Your task to perform on an android device: Read the reviews of the Mens sweater Full-Zip Fleece as it will going to look good and suit me , look for the reviews in the decathlon app 
Image 0: 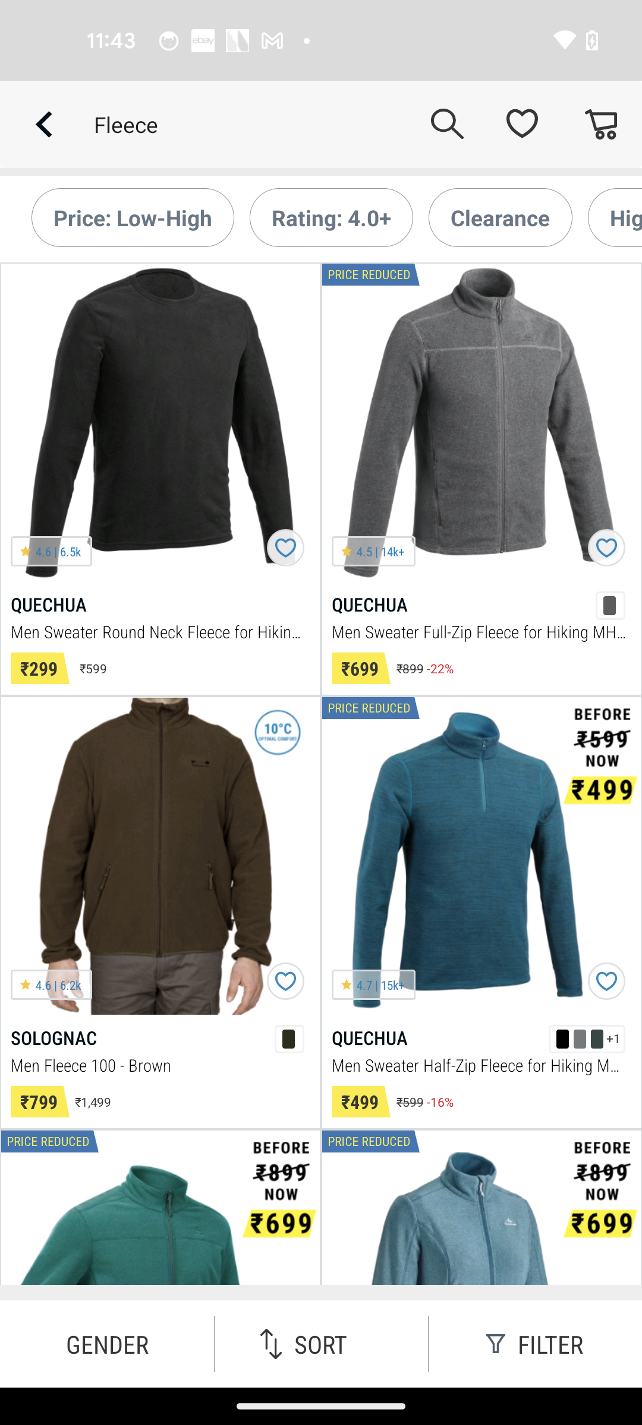
Click on the Mens sweater Full-Zip fleece
Step 0: click (489, 398)
Image 1: 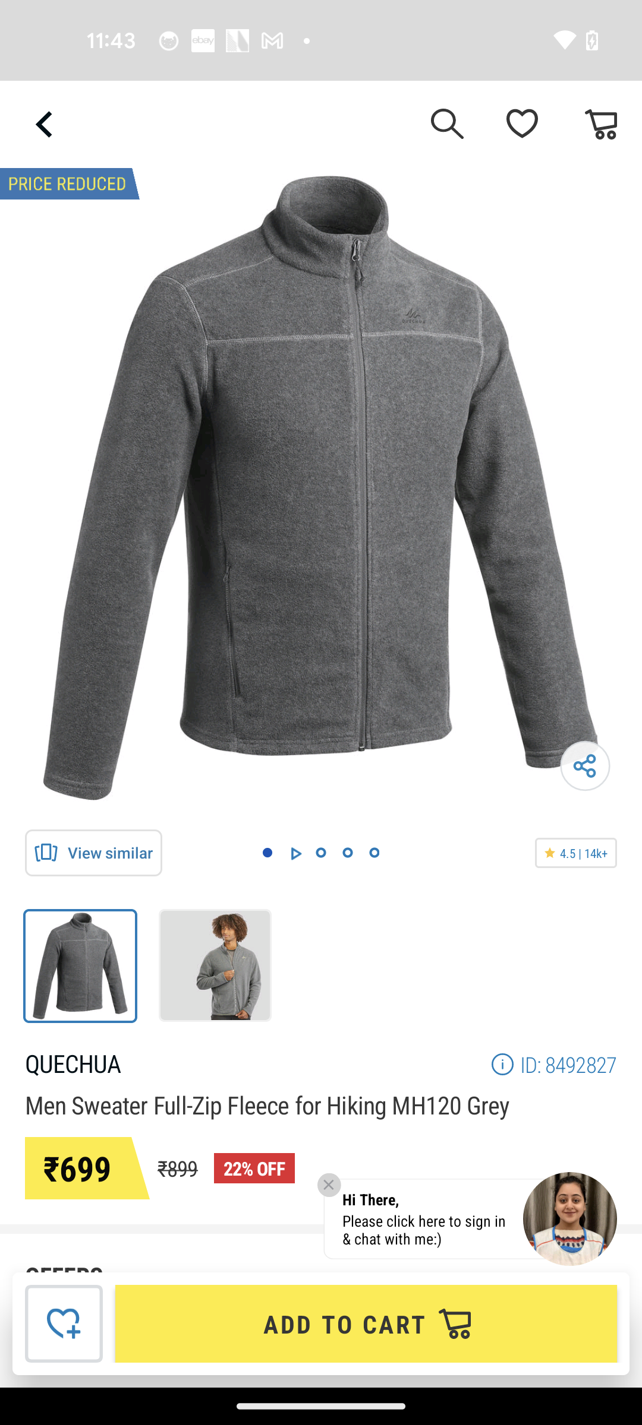
Swipe up for the reviews
Step 1: scroll down
Image 2: 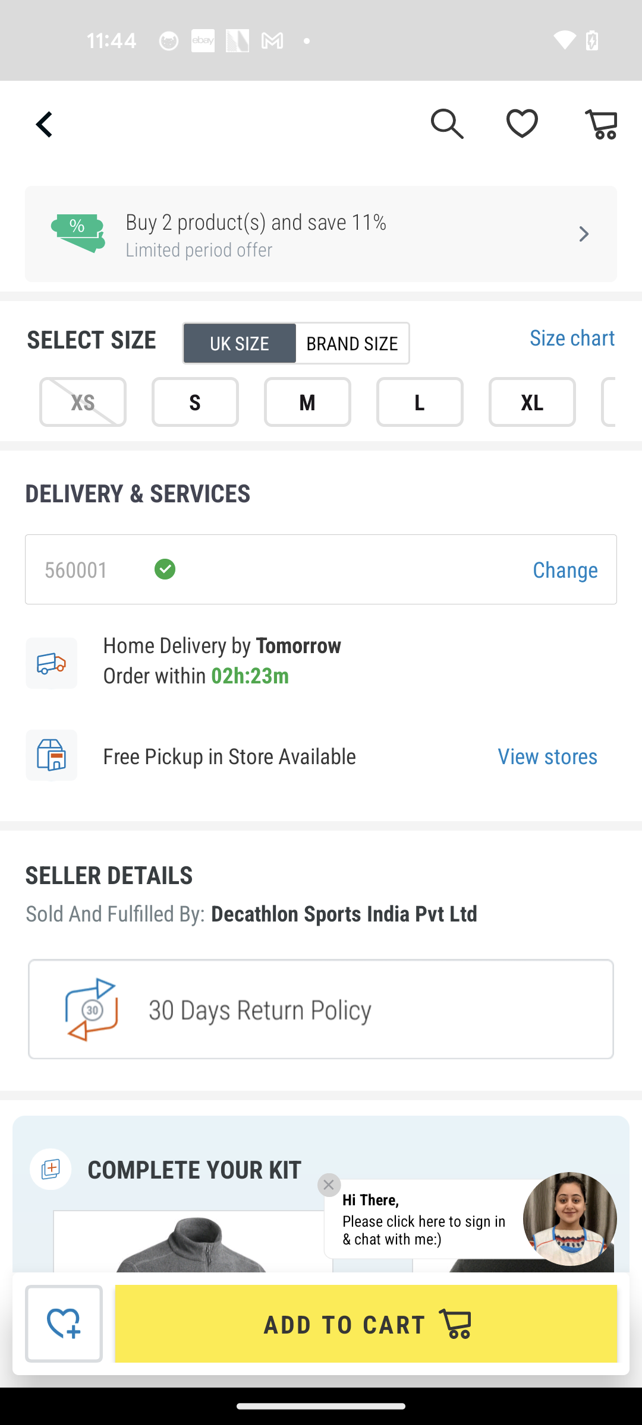
Swipe up for the reviews
Step 2: scroll down
Image 3: 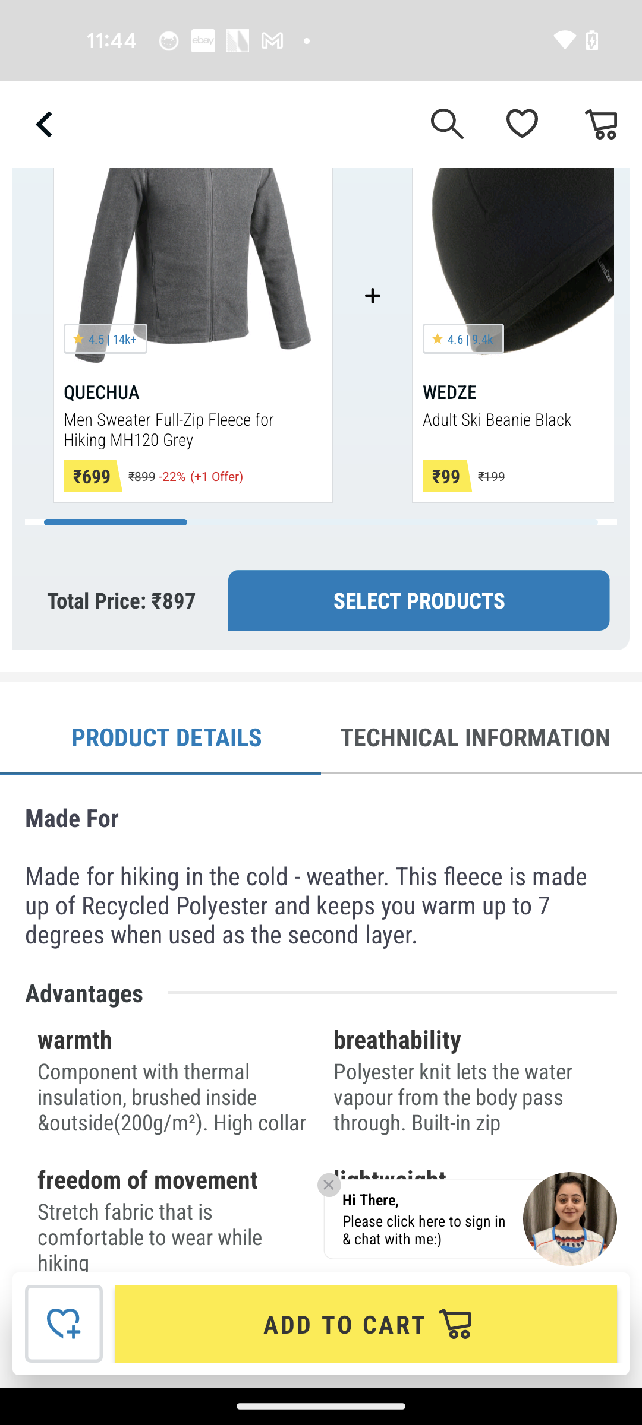
Swipe up for the reviews
Step 3: scroll down
Image 4: 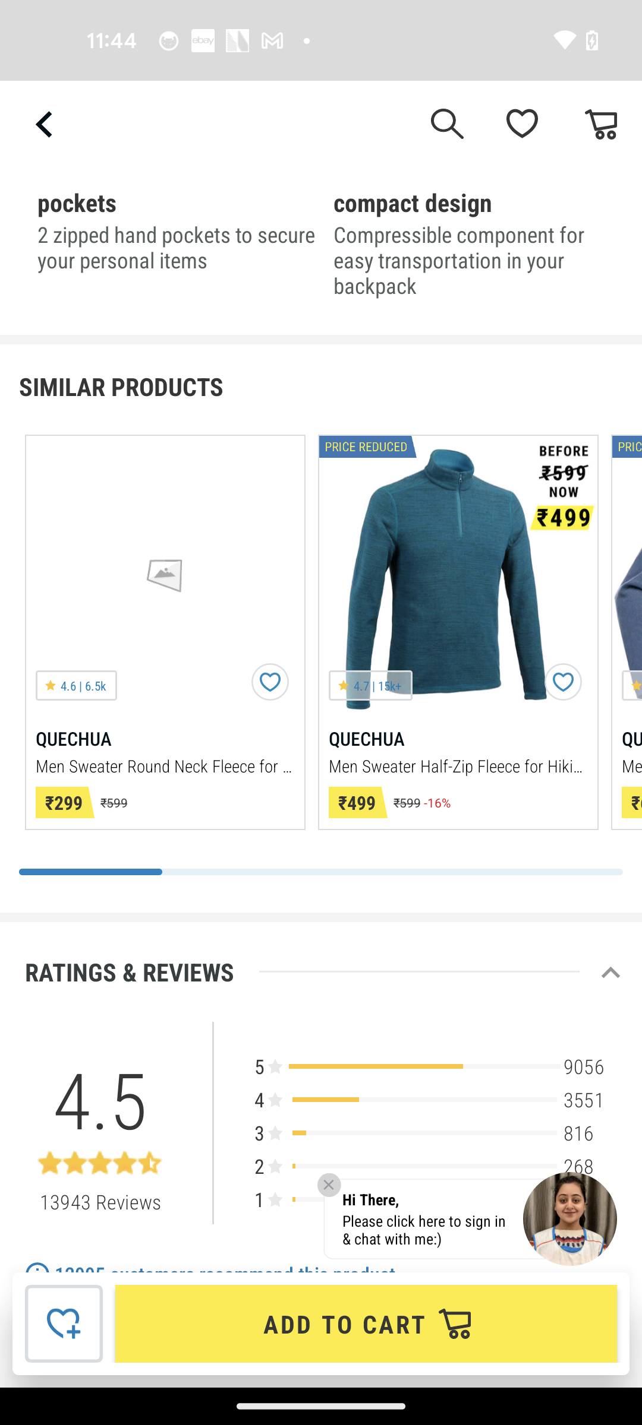
Swipe up for the reviews
Step 4: scroll down
Image 5: 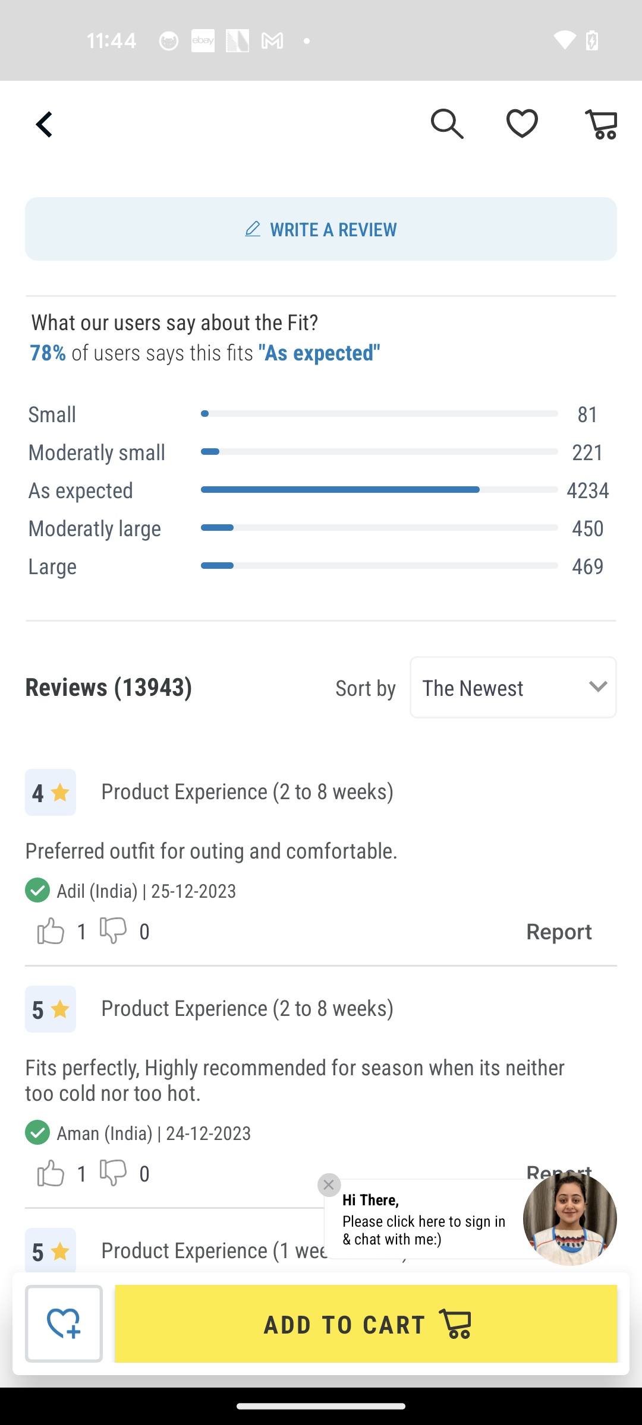
Swipe up for the reviews
Step 5: scroll down